Your task to perform on an android device: Search for APL brand CSK Philips screws on the industry buying app.
Image 0: 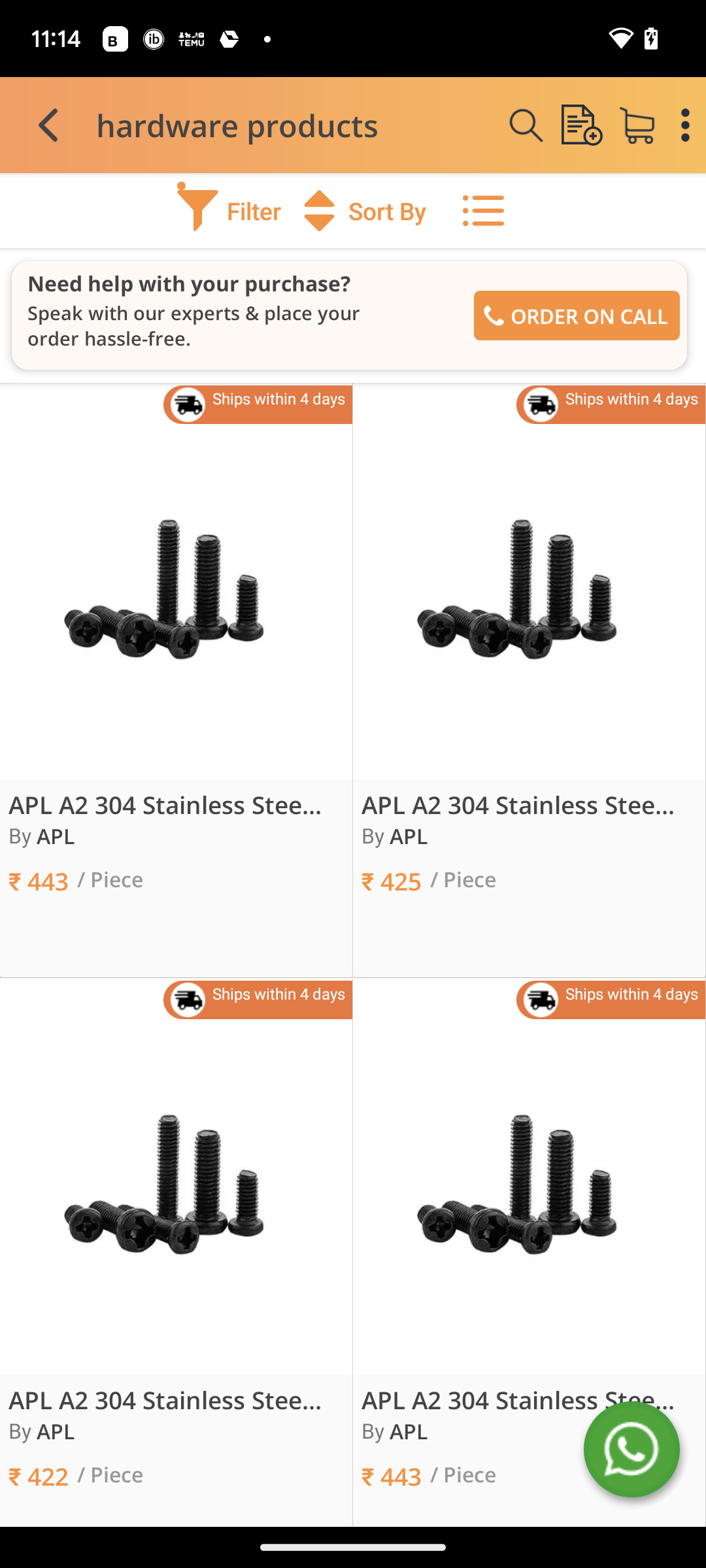
Click on Filter at the top of the screen.
Step 0: click (229, 210)
Image 1: 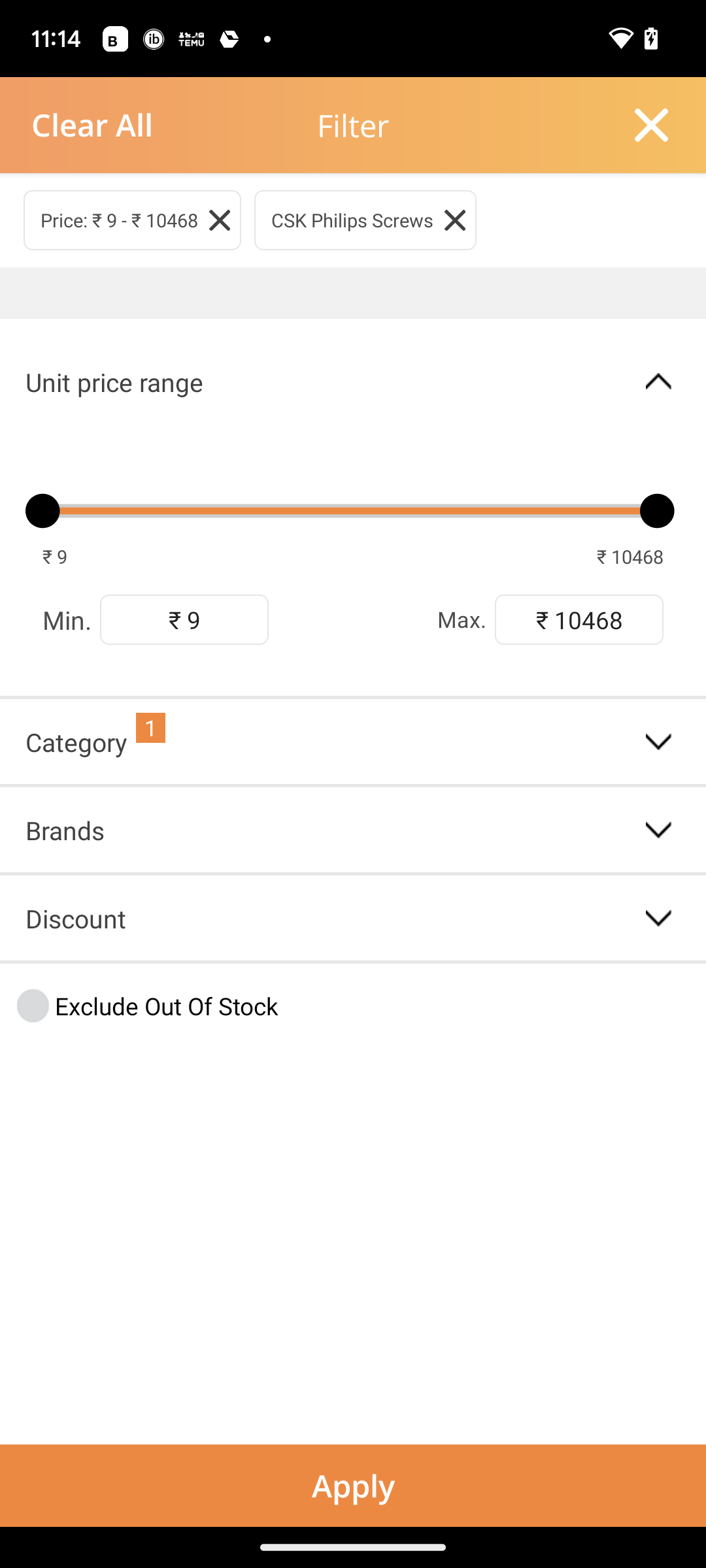
Click on brands in the middle left of the screen.
Step 1: click (65, 830)
Image 2: 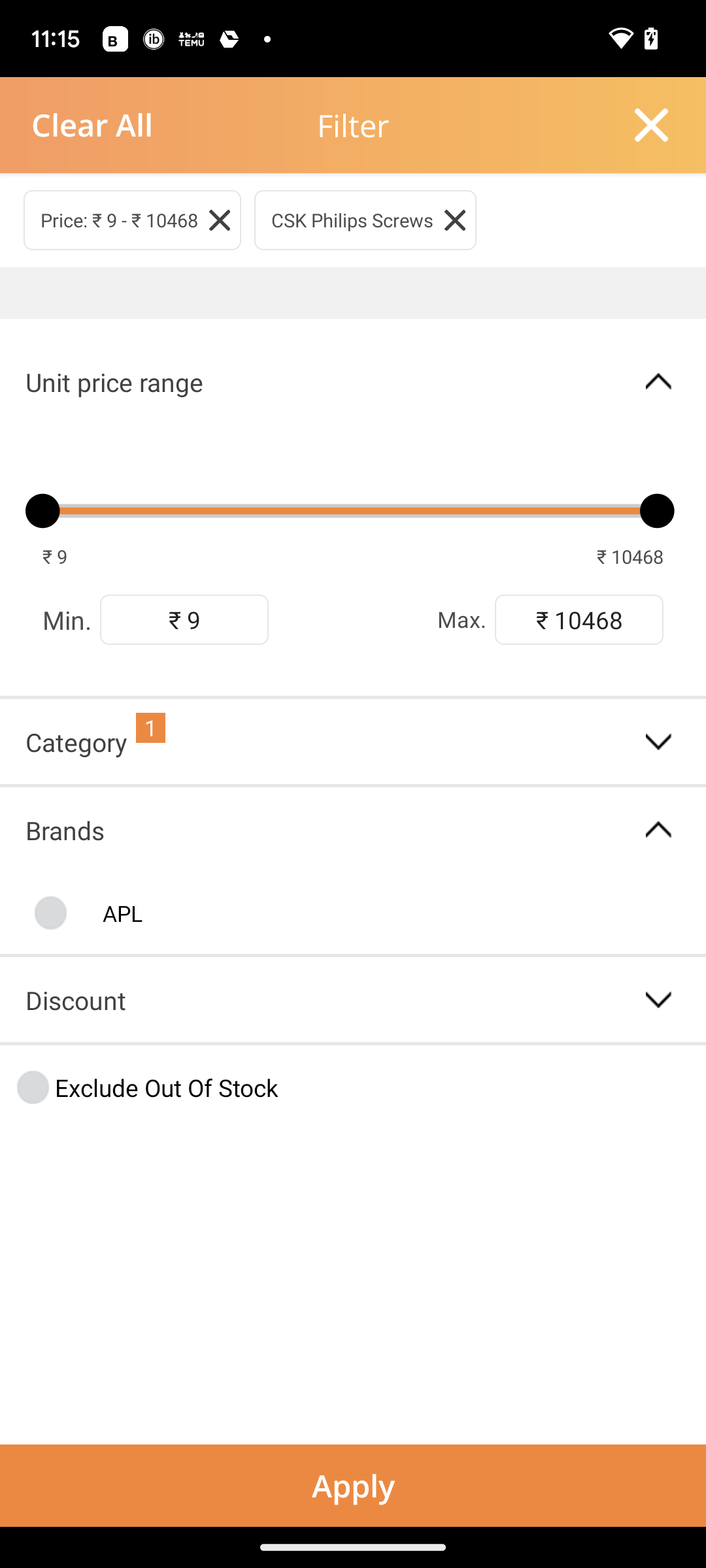
Click on APL on the left of the screen.
Step 2: click (88, 913)
Image 3: 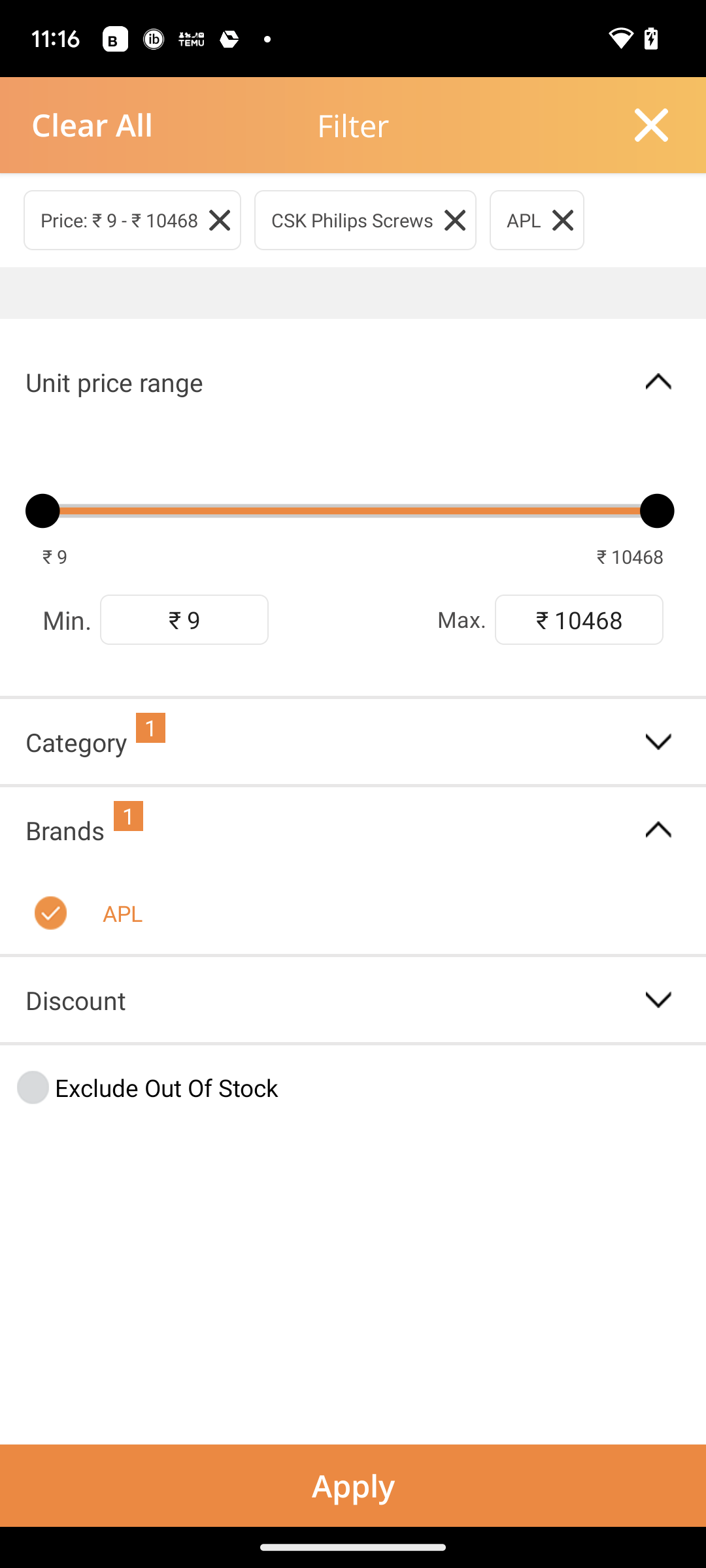
Click on Apply at the bottom of the screen.
Step 3: click (353, 1485)